Your task to perform on an android device: I will sign out of my Gmail calendar.
Image 0: 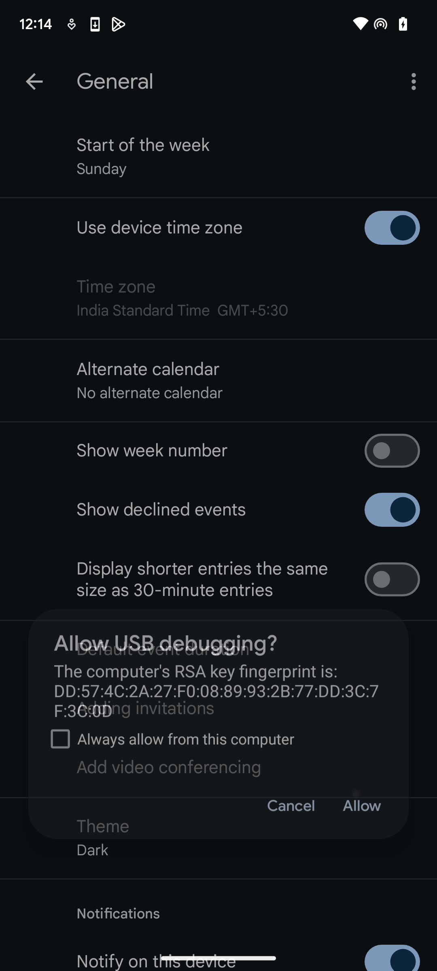
Click on the top arrow on the left.
Step 0: click (34, 81)
Image 1: 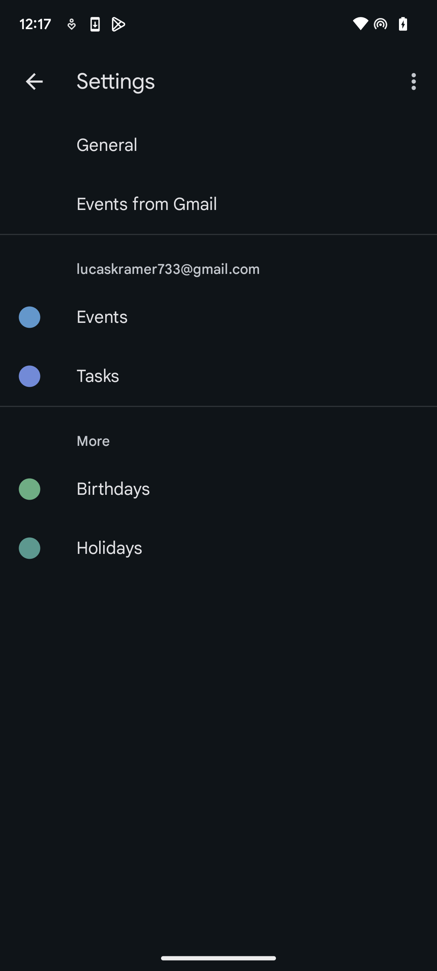
Click on the top arrow on the left.
Step 1: click (34, 81)
Image 2: 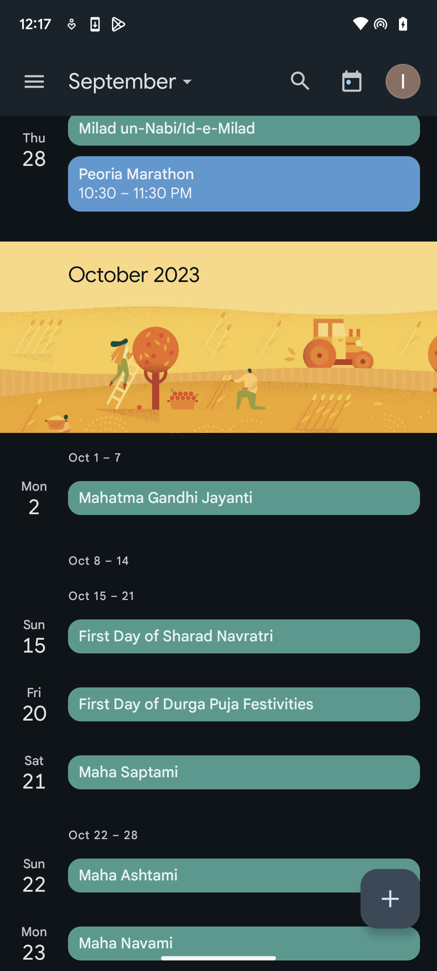
Click on the I button on the top right.
Step 2: click (407, 81)
Image 3: 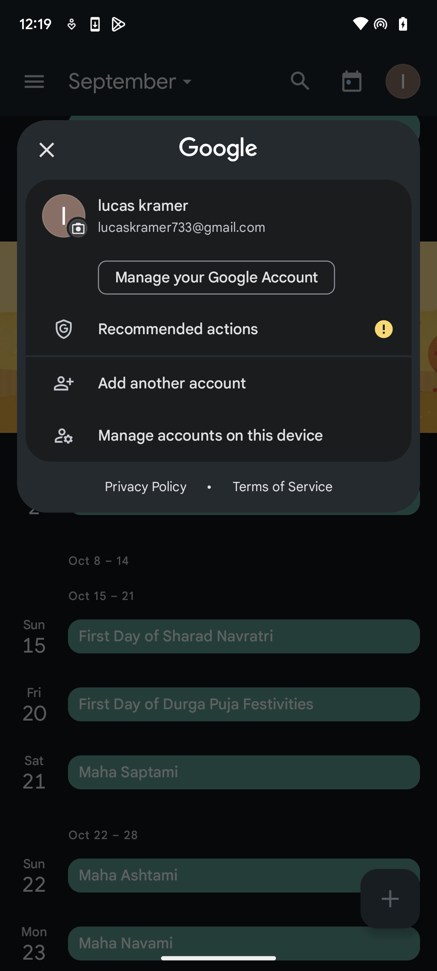
Click on Manage accounts on this device.
Step 3: click (246, 435)
Image 4: 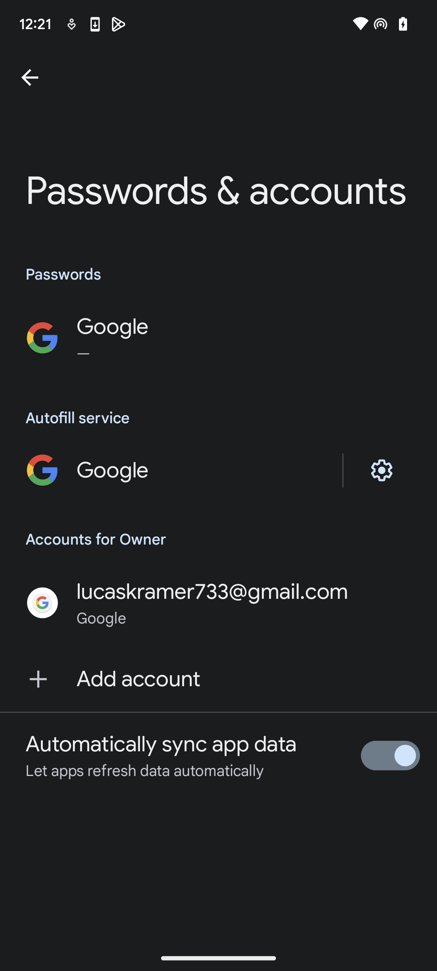
Click on lucaskramer733@gmail.com
Step 4: click (212, 592)
Image 5: 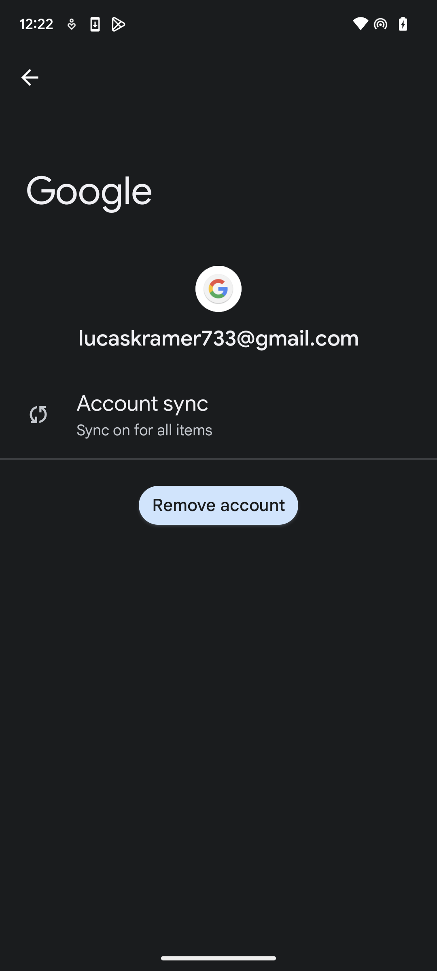
Click on remove account.
Step 5: click (218, 505)
Image 6: 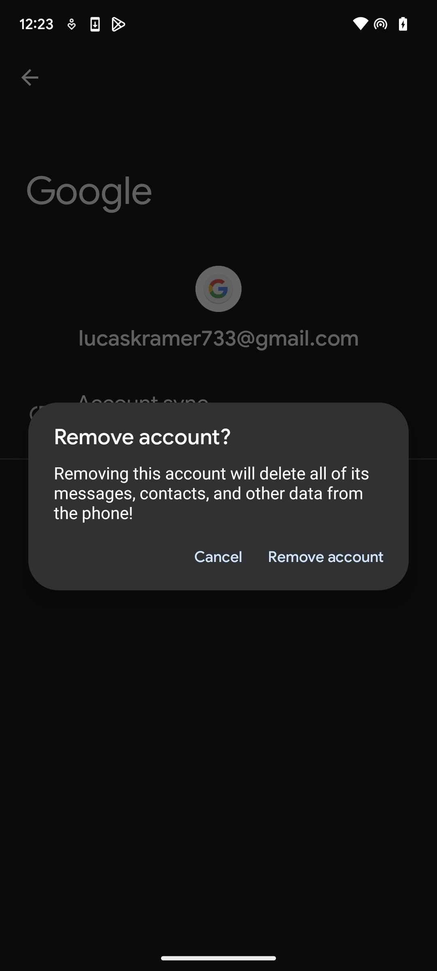
Click on remove account.
Step 6: click (325, 557)